Your task to perform on an android device: In the next few days, my friend is having his engagement ceremony. Search for Party Wear Formal Shoes in the YOOX app.
Image 1: 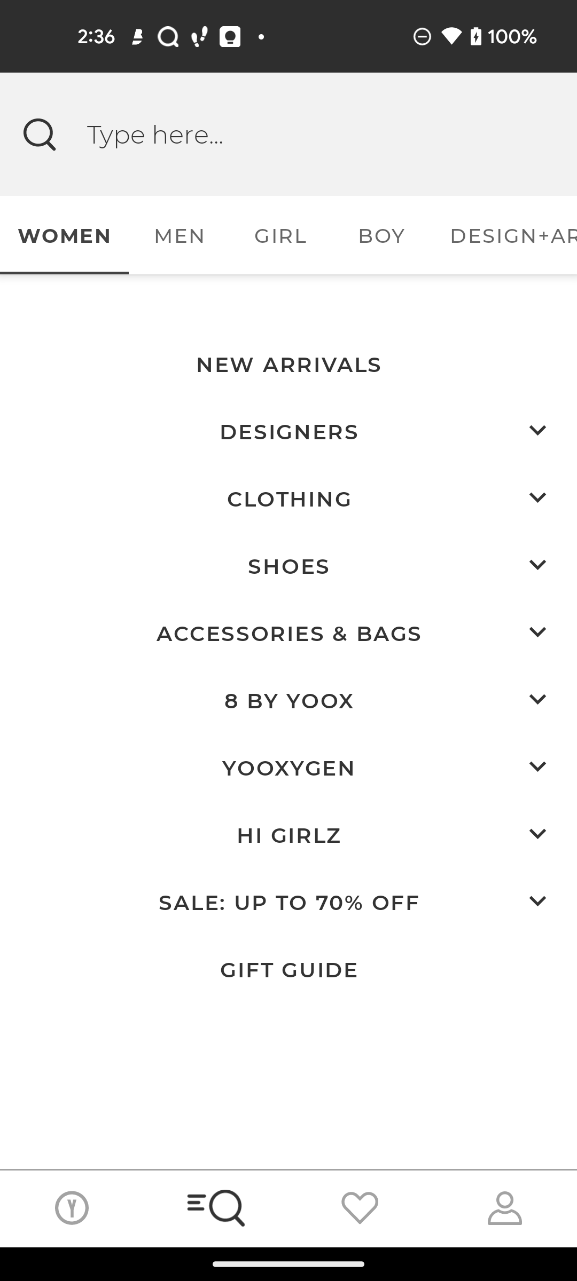
Search on the screen bar top of the bottom of left corner
Step 1: type "Party Wear Formal Shoes"
Image 2: 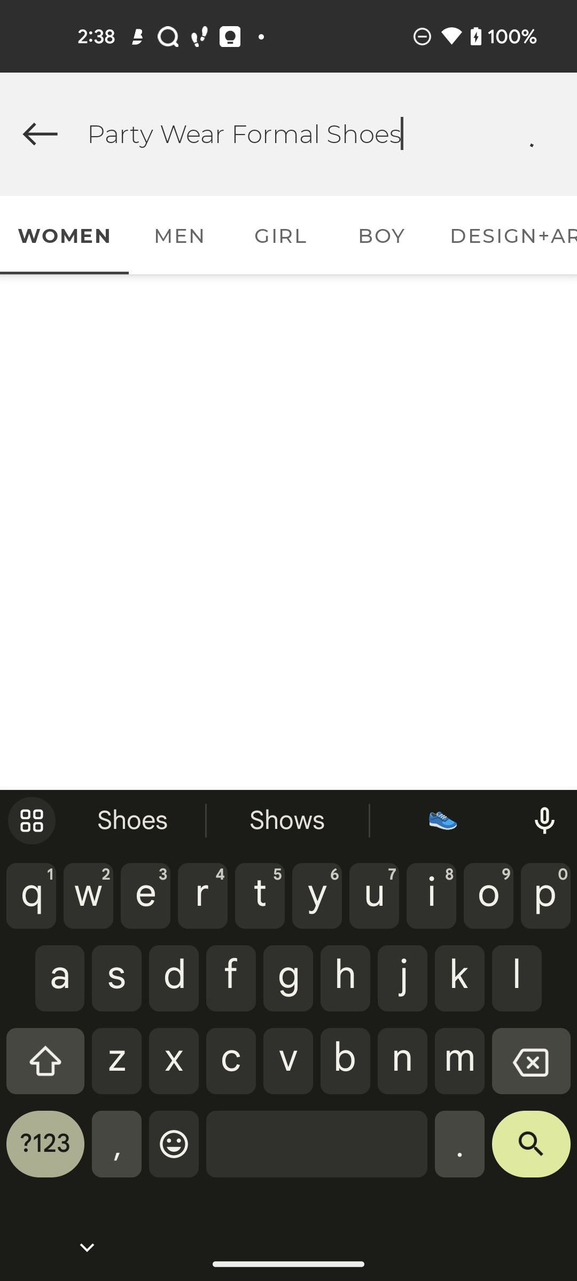
Click on the screen top of the bottom of right corner
Step 2: click (531, 1152)
Image 3: 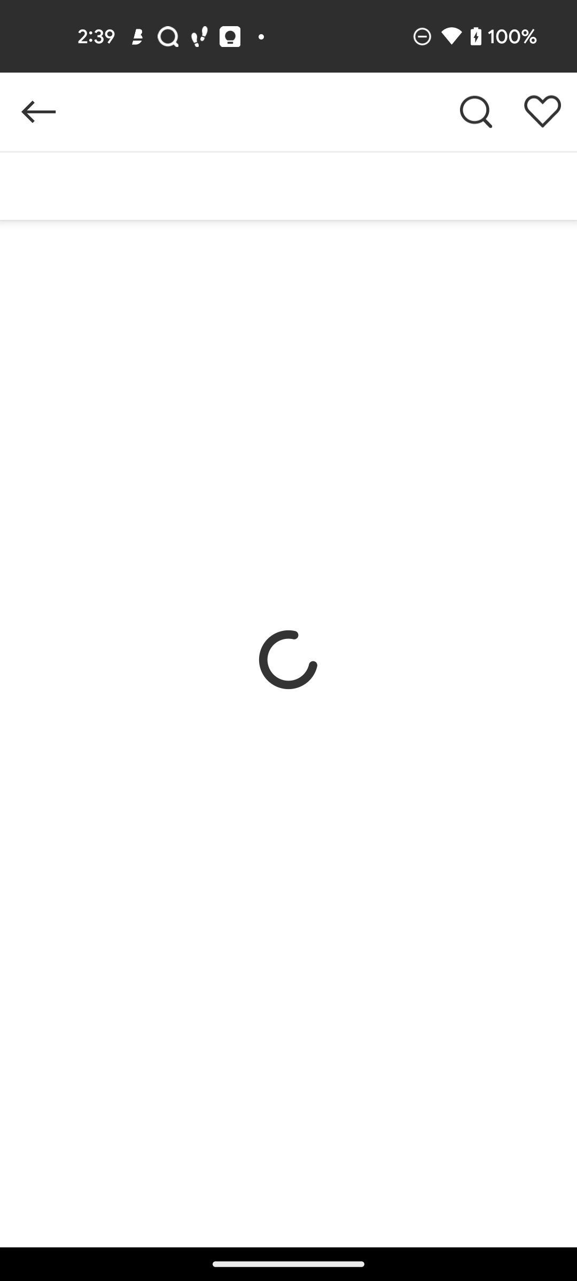
Click on the screen top of the bottom of right corner
Step 3: wait
Image 4: 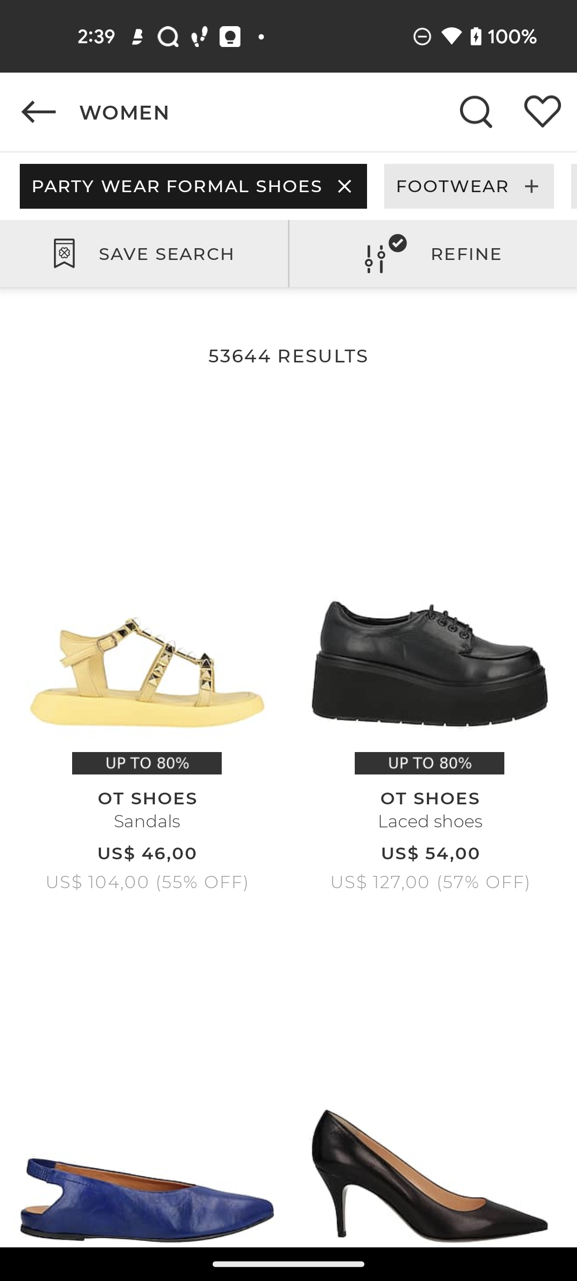
Click on the screen top of the bottom of right corner
Step 4: scroll down